Your task to perform on an android device: Share the book Forget Me not Audio from the Google Play Books app with my friend Richard Wagner at Richardwegnar@gmail.com .
Image 0: 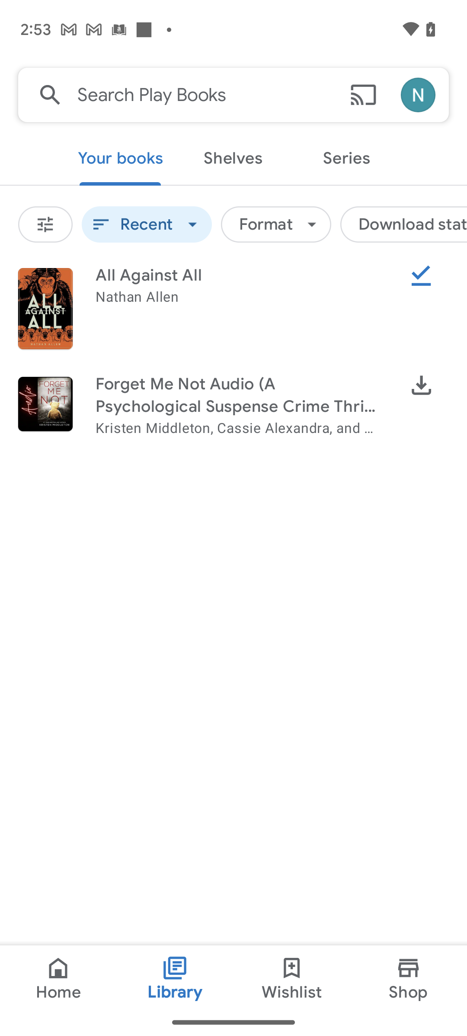
Click on the book All Against All.
Step 0: click (233, 309)